Your task to perform on an android device: I want to turn off the sound effects in the Duolingo app settings
Image 0: 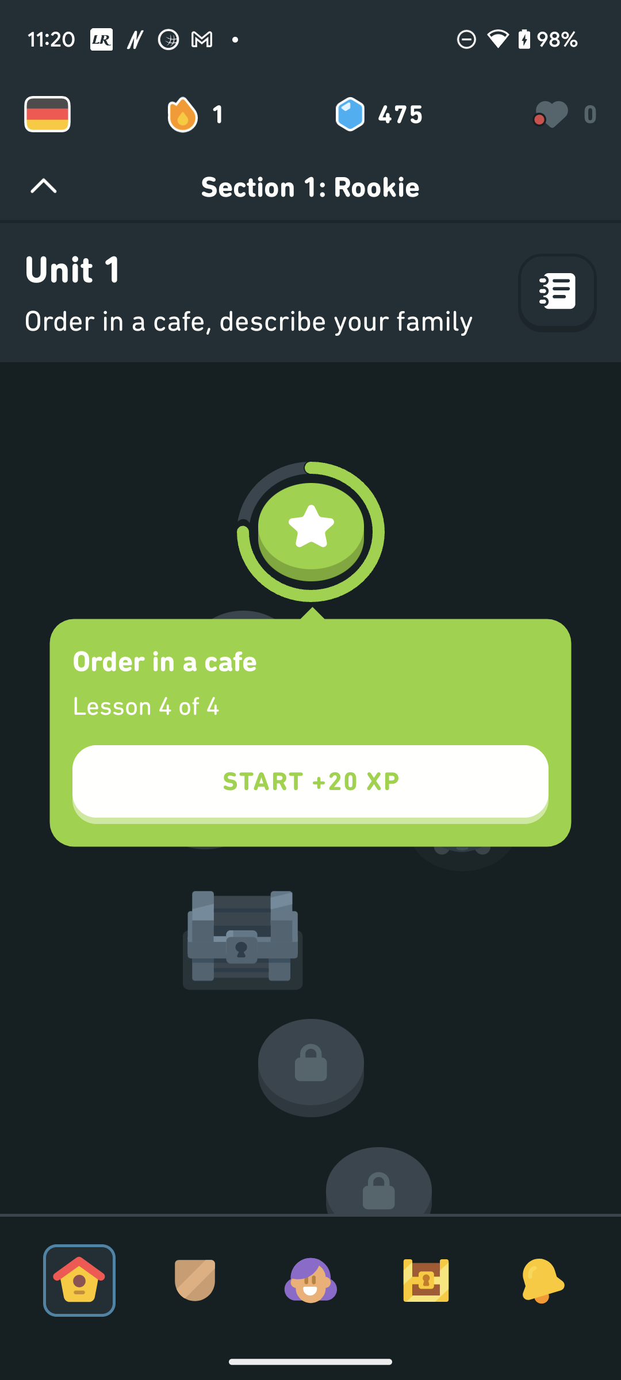
Click on the profile icon at the bottom of the screen
Step 0: click (310, 1280)
Image 1: 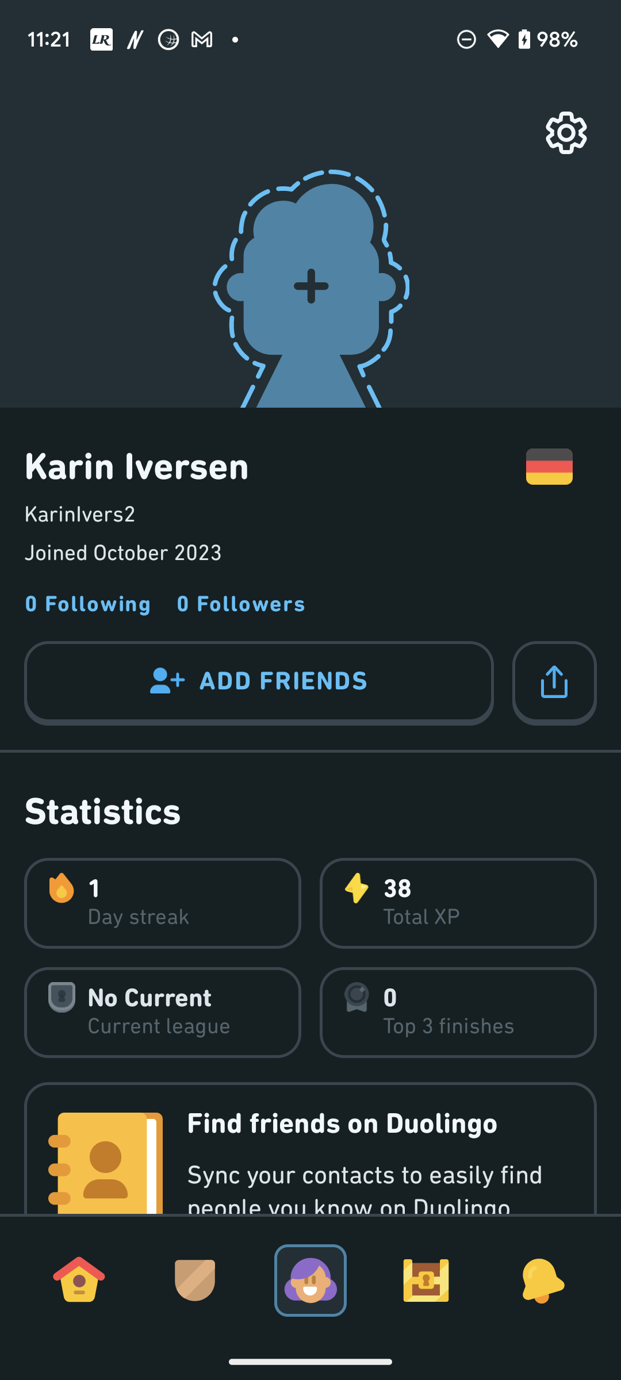
Click on the settings icon at the top right of the screen
Step 1: click (553, 142)
Image 3: 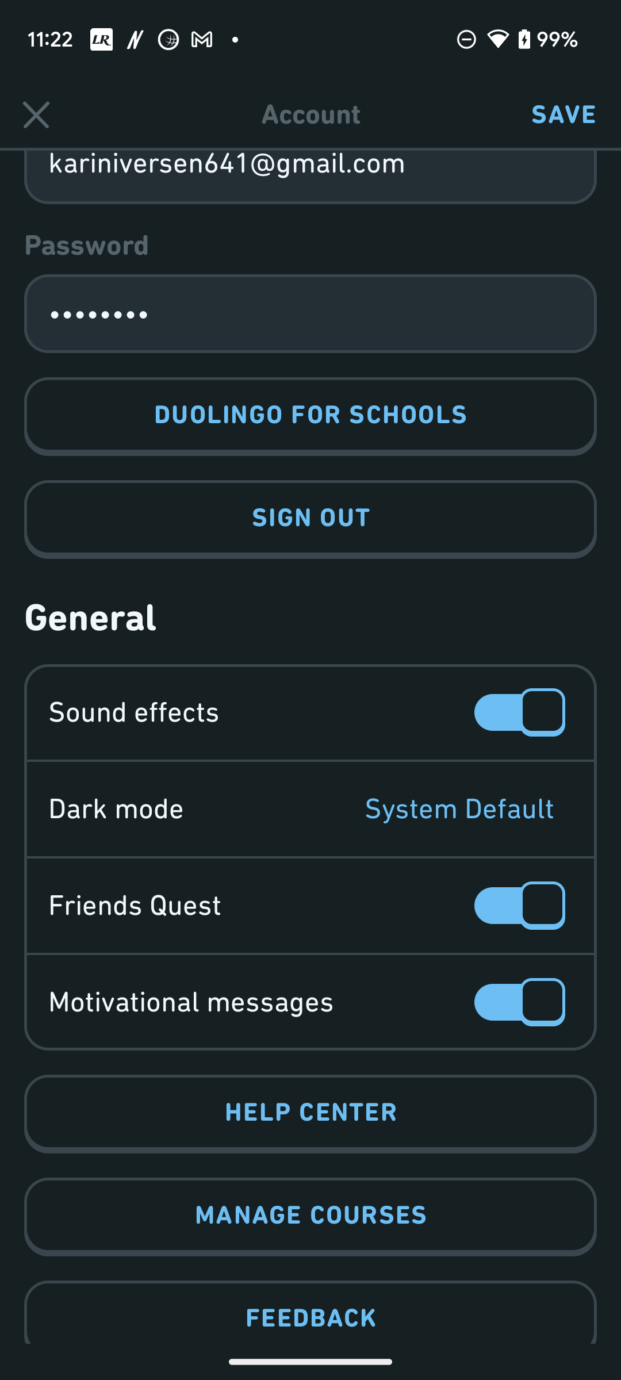
Click on the sound effects option to turn off the sound
Step 3: click (523, 712)